Your task to perform on an android device: I want to change the display option in the KitchenStories app to light mode since my eyes start to hurt.
Image 0: 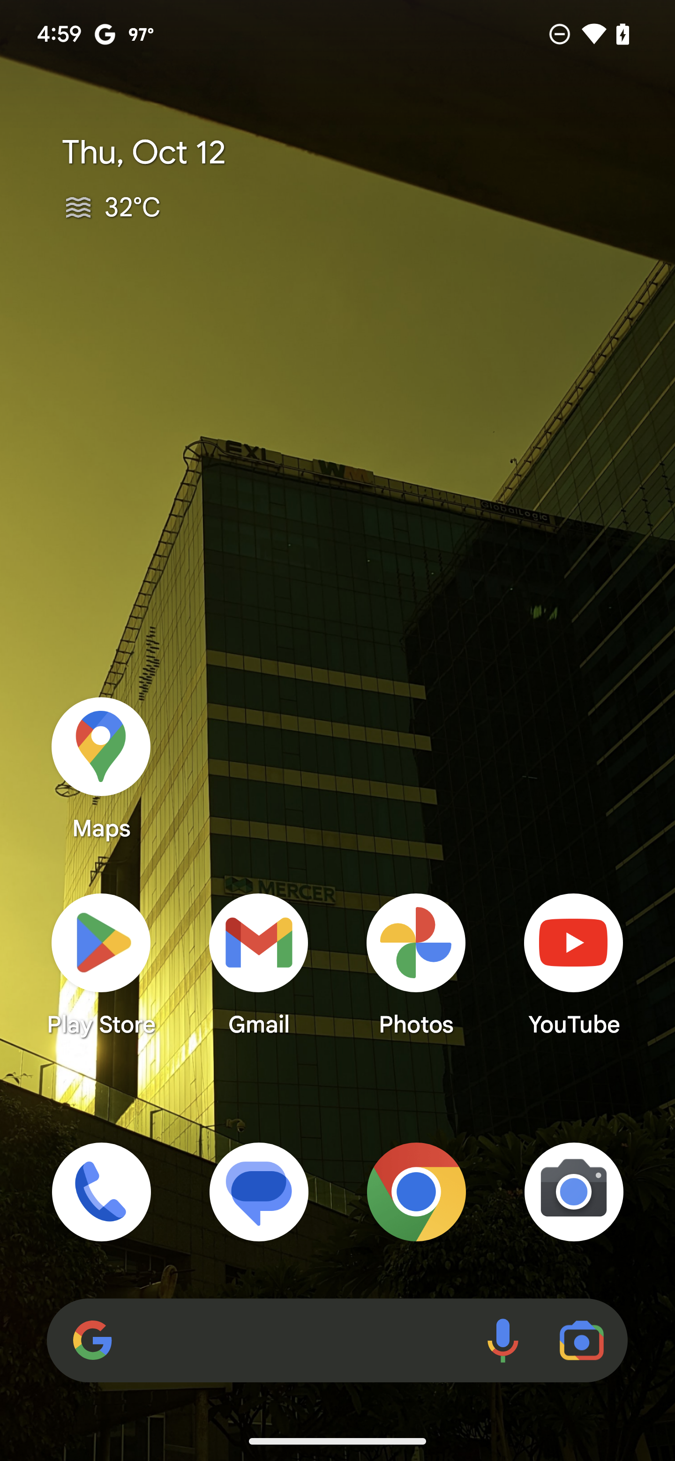
open Kitchen stories app
Step 0: open app "Kitchen Stories"
Image 2: 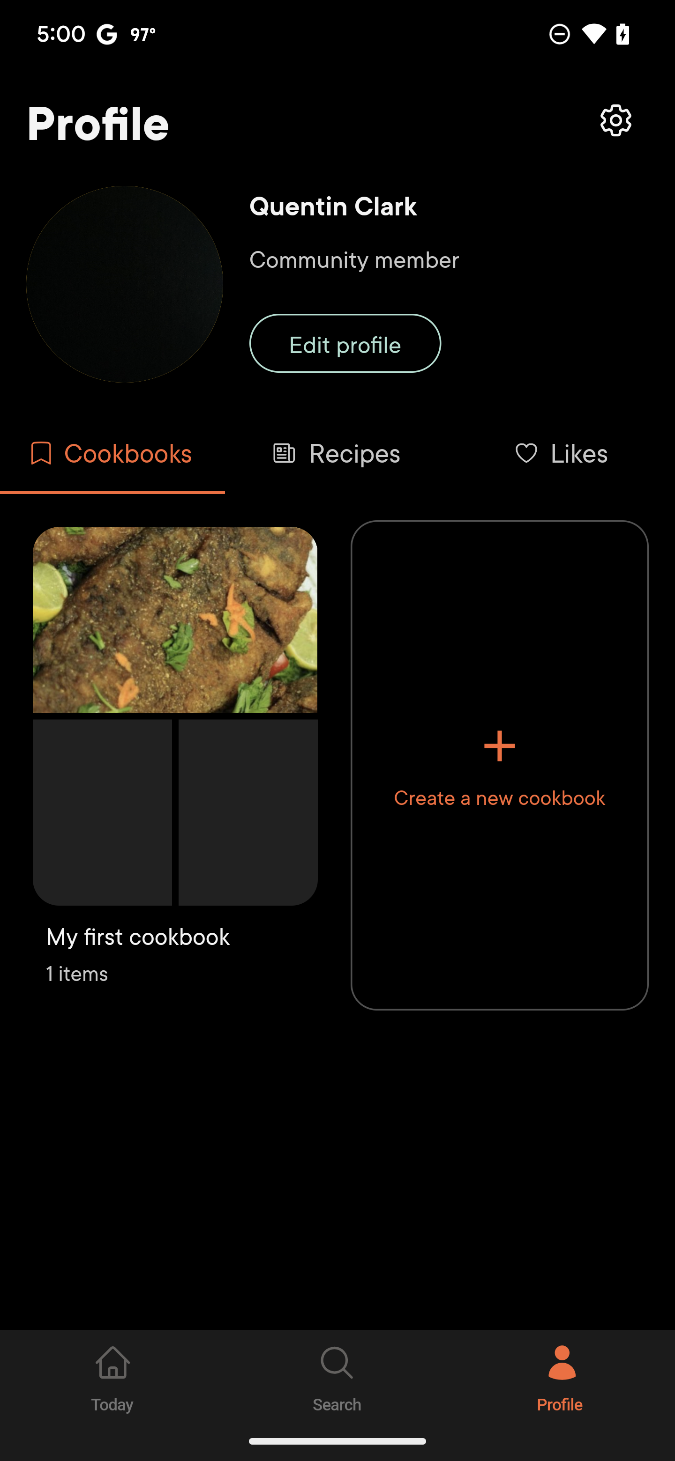
Click on the setting icon at the right top corner of the screen
Step 2: click (337, 247)
Image 3: 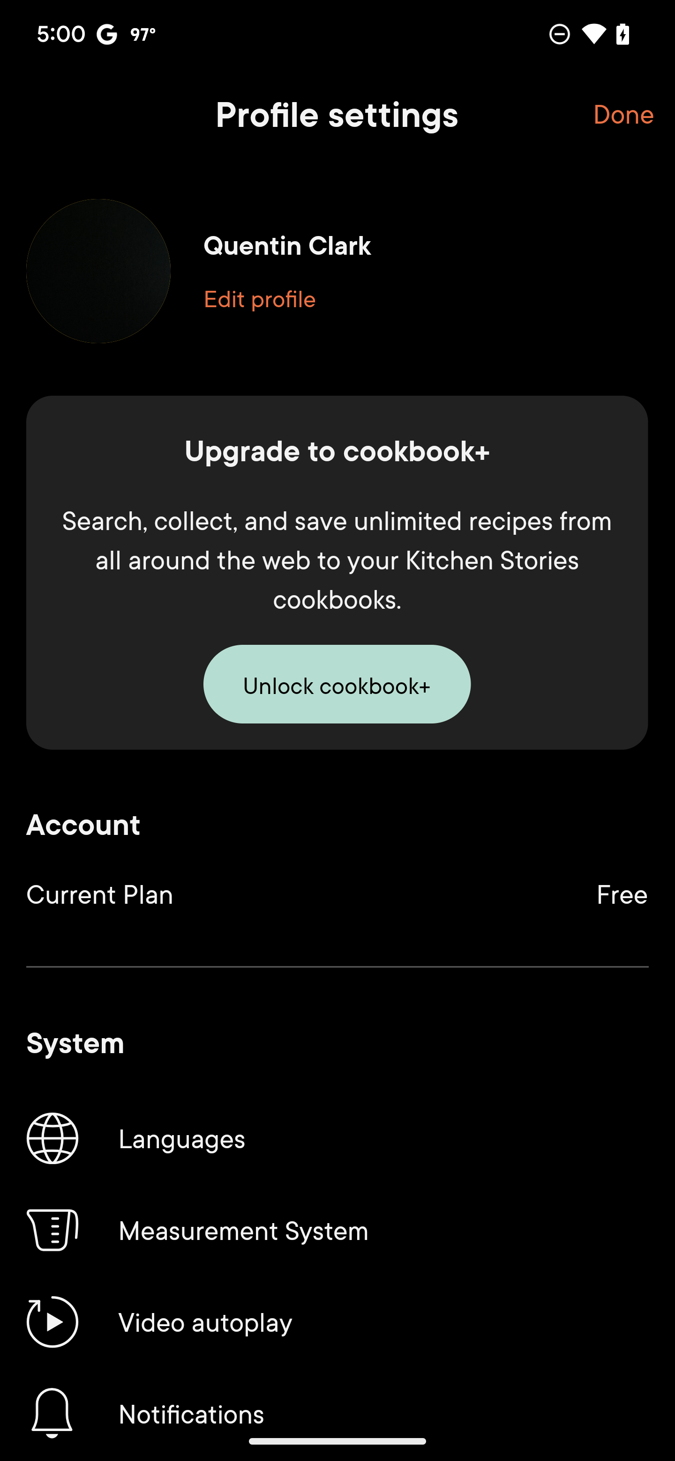
Swipe up on the screen
Step 3: scroll down
Image 4: 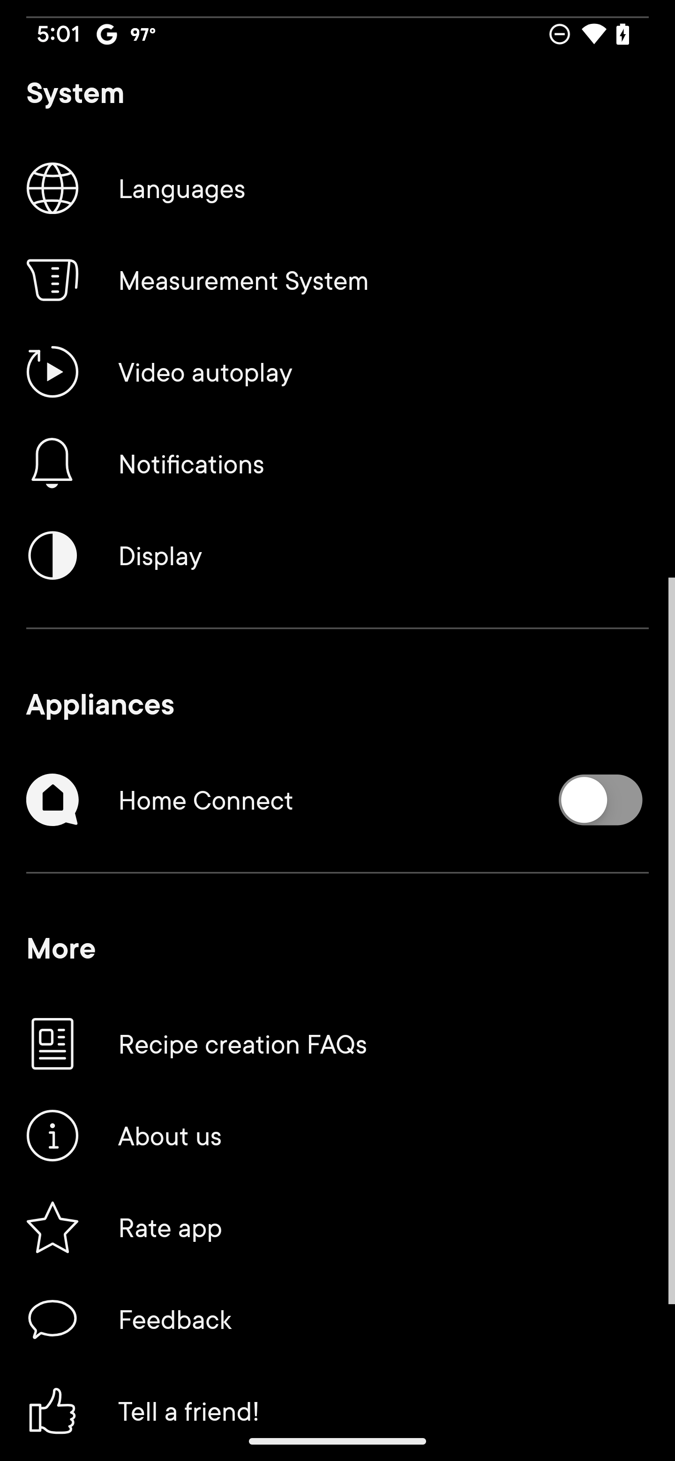
Click on the display option
Step 4: click (337, 555)
Image 5: 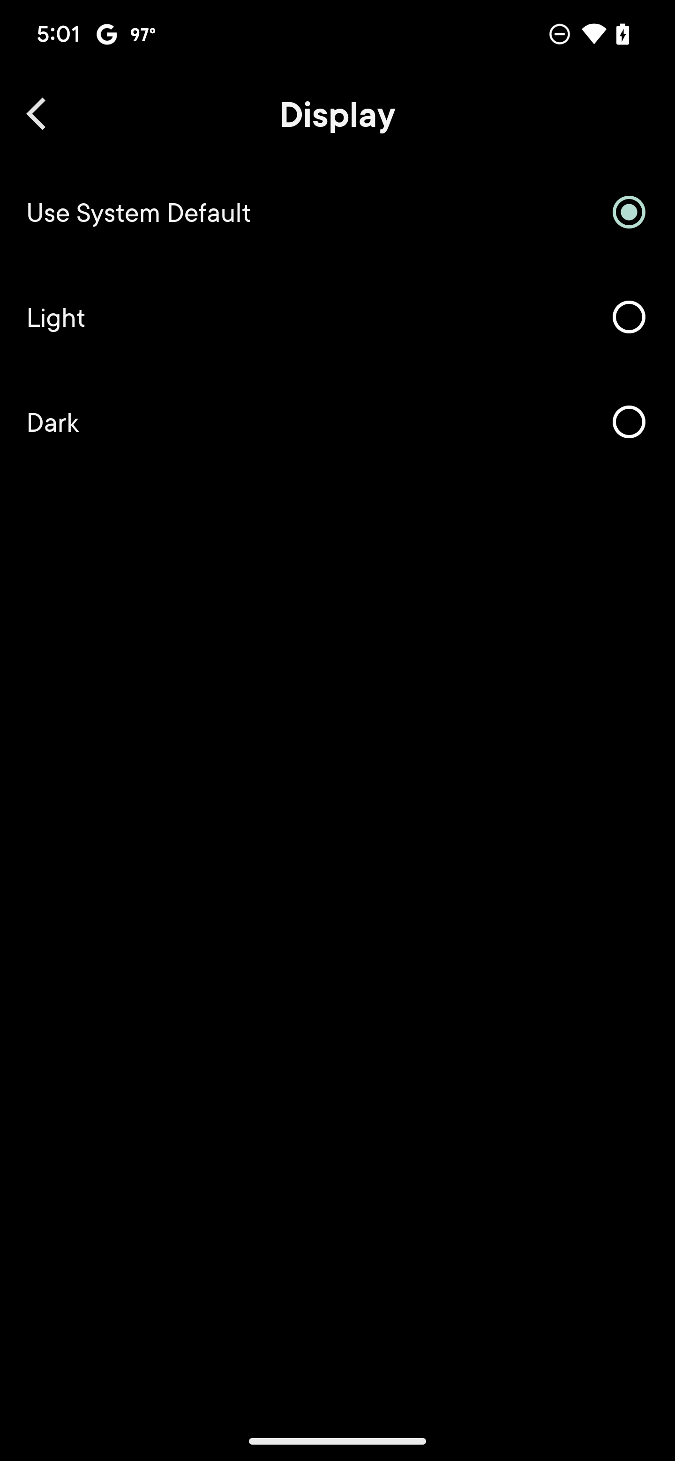
Click on the light option
Step 5: click (337, 317)